Your task to perform on an android device: I want to view the Upper East Side weather history records on the AccuWeather App.
Image 0: 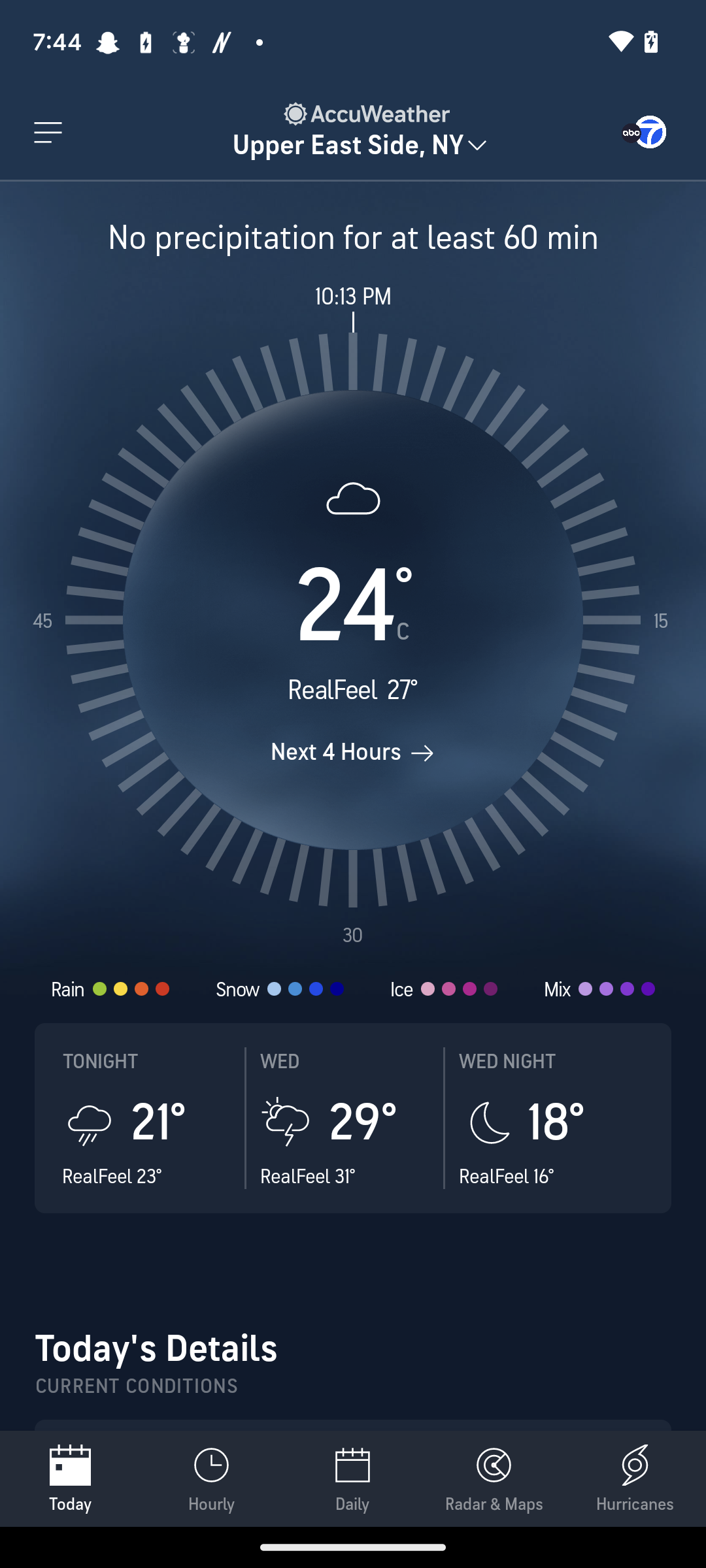
Swipe up the screen
Step 0: scroll down
Image 1: 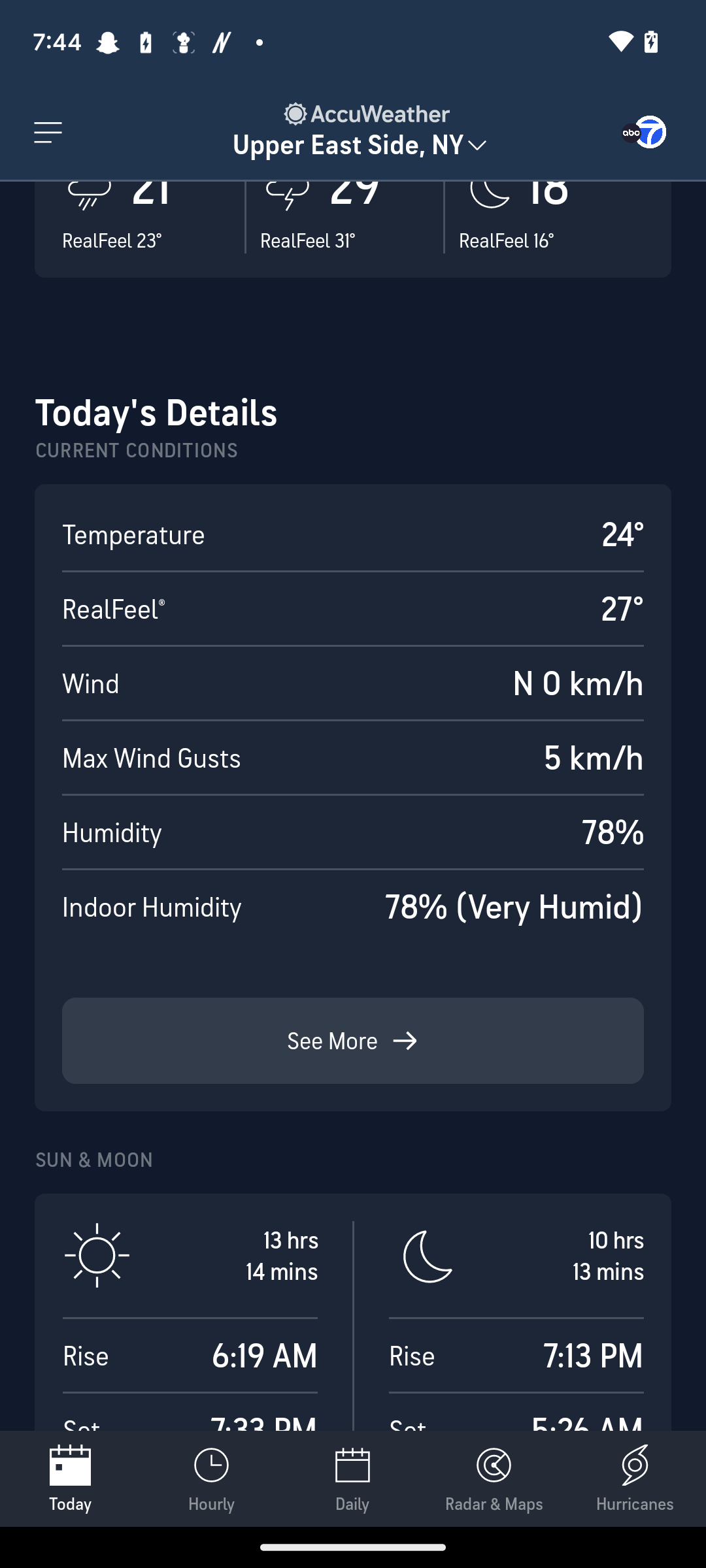
Click on the see more button
Step 1: click (332, 1040)
Image 2: 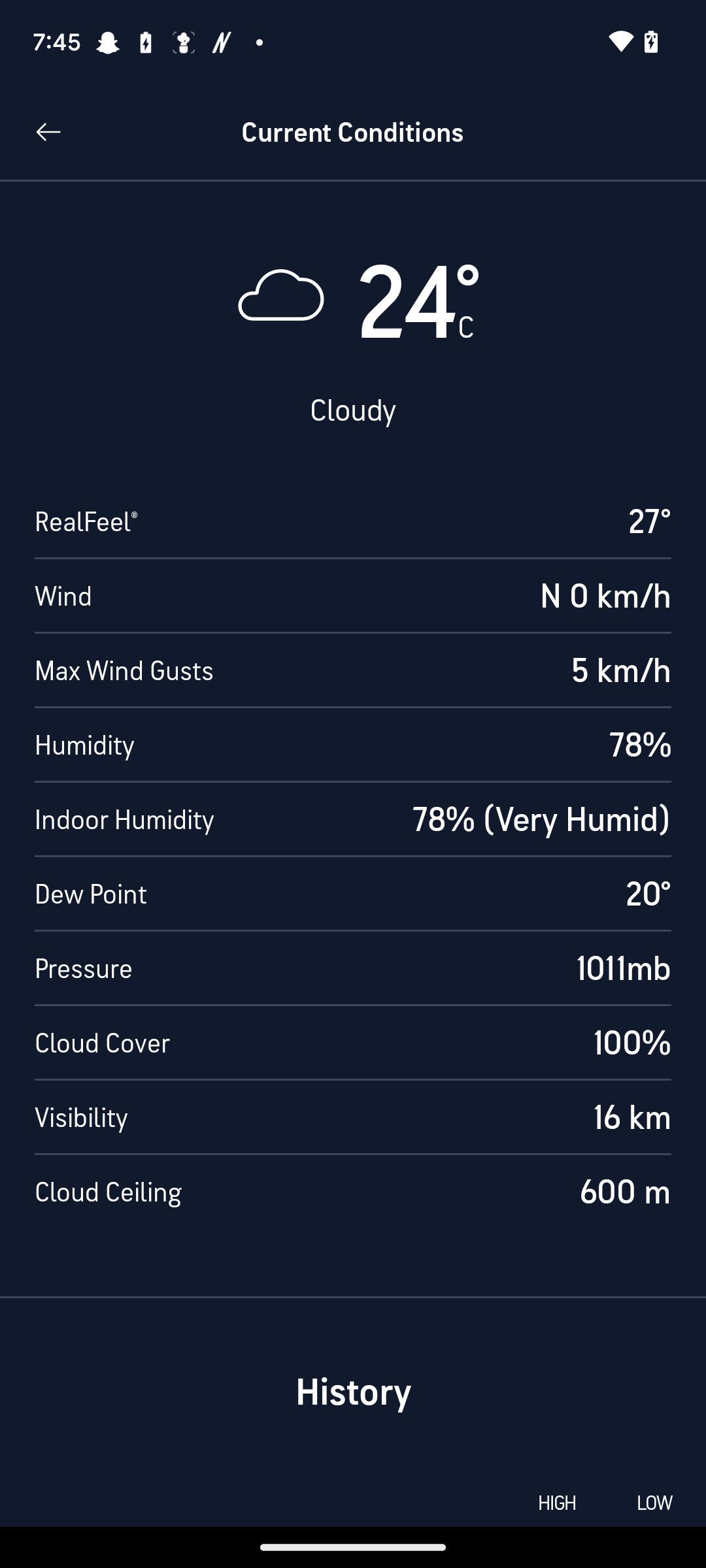
Swipe up to view the history
Step 2: scroll down